Your task to perform on an android device: I want to share the presentation with my buddy karin at karin.iversen@example.com using Gmail.
Image 0: 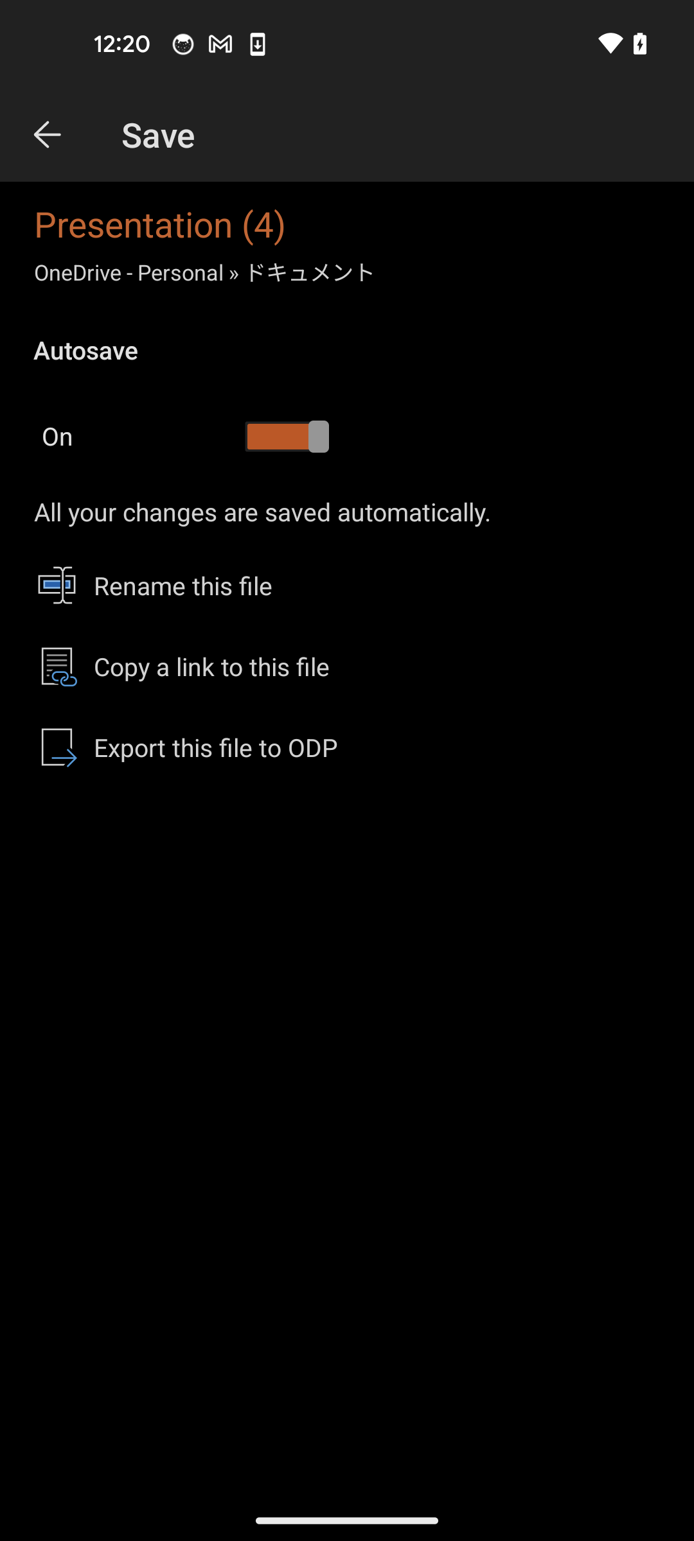
Go back to the previous page
Step 0: press back button
Image 2: 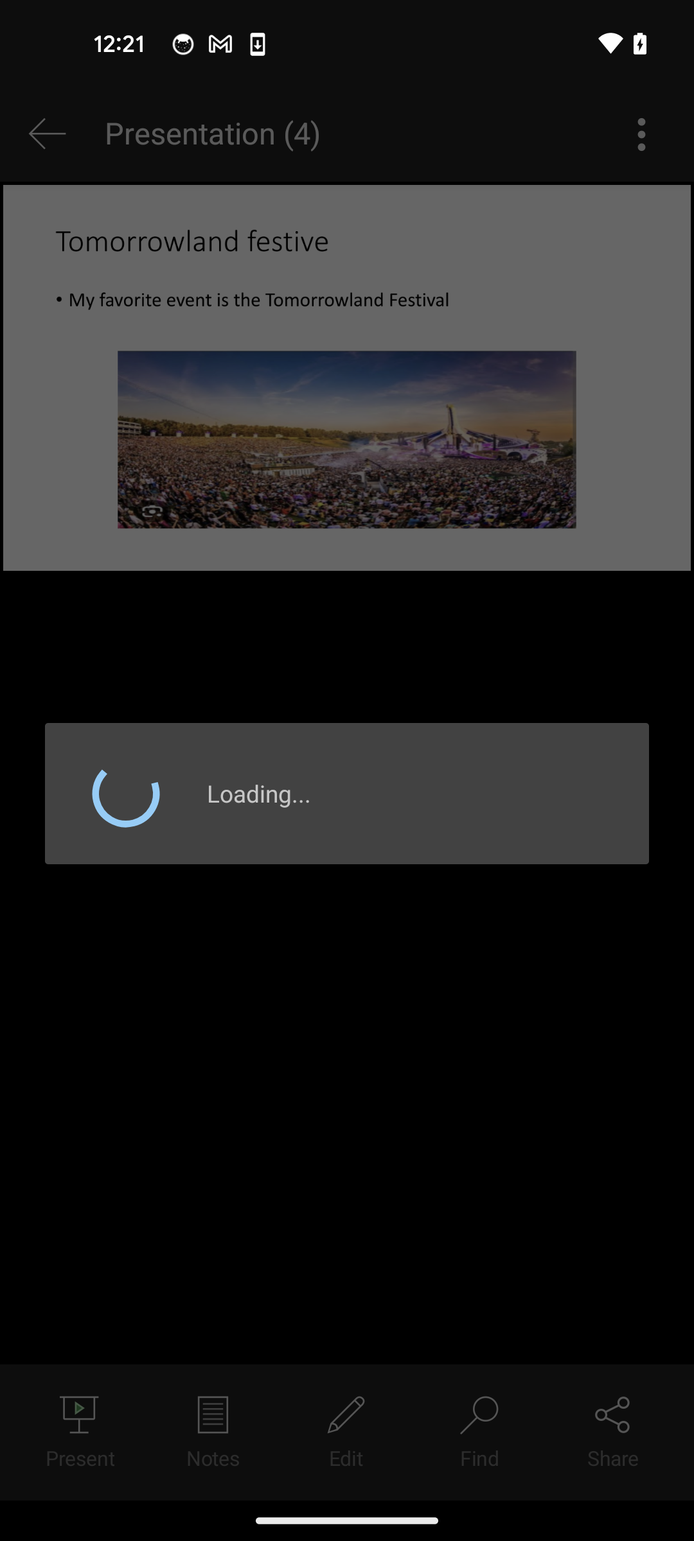
Tap on the share icon
Step 2: wait
Image 3: 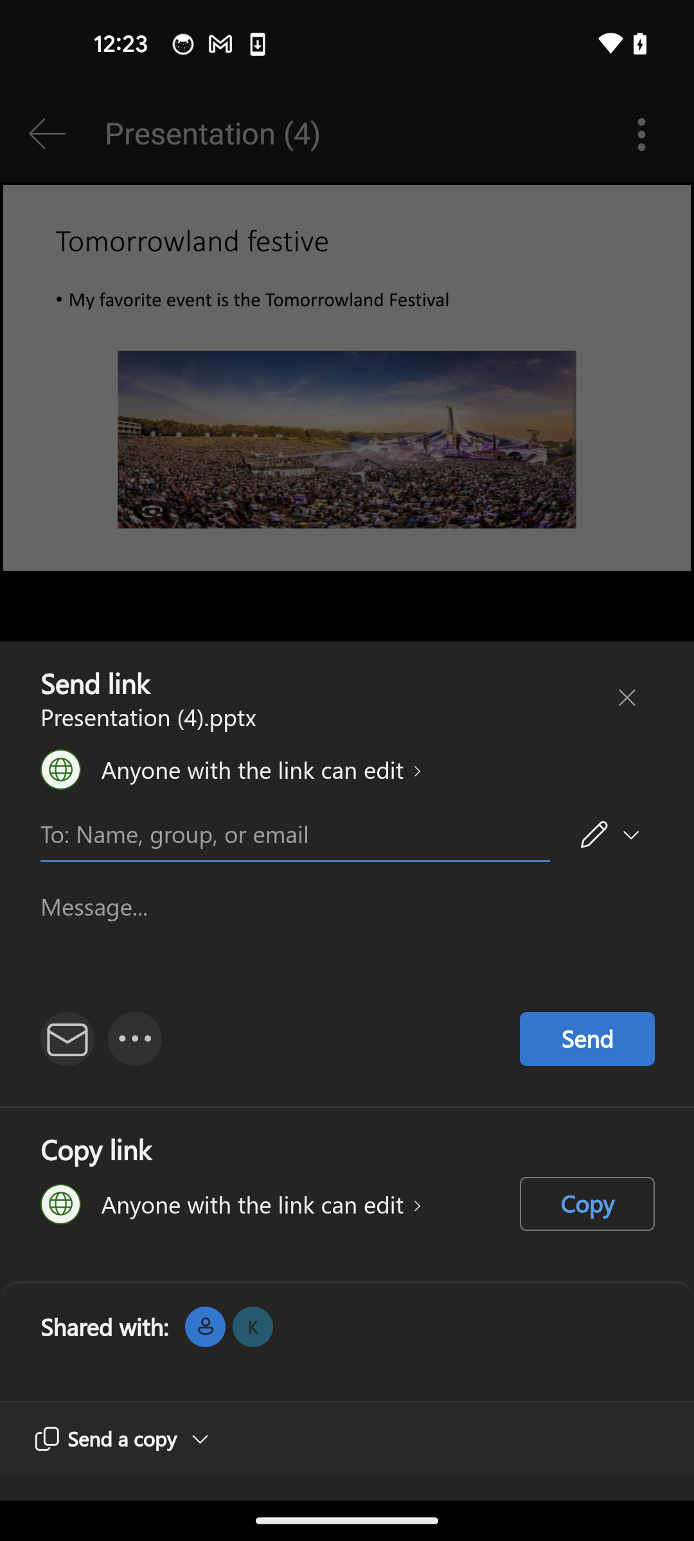
Tap on the gmail icon
Step 3: click (347, 1070)
Image 4: 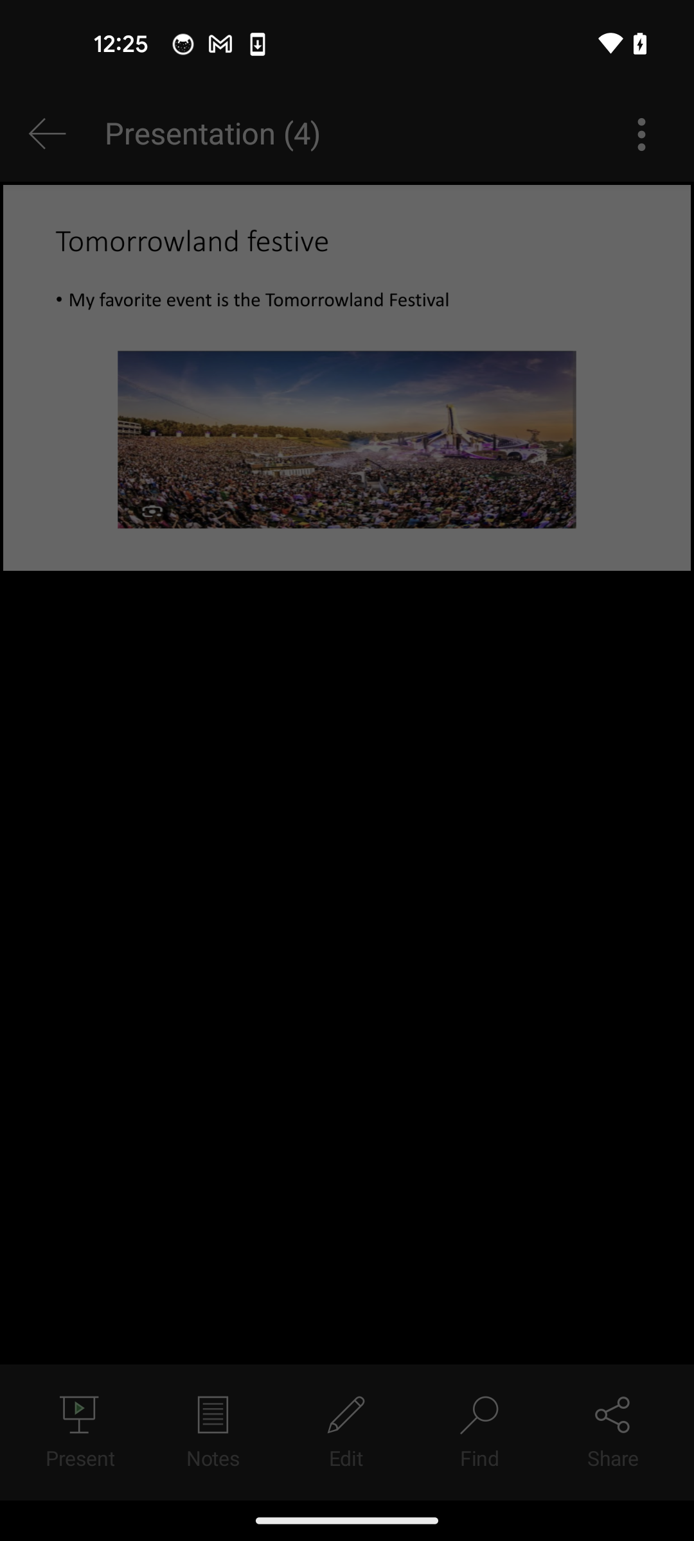
Tap on the gmail icon
Step 4: wait
Image 5: 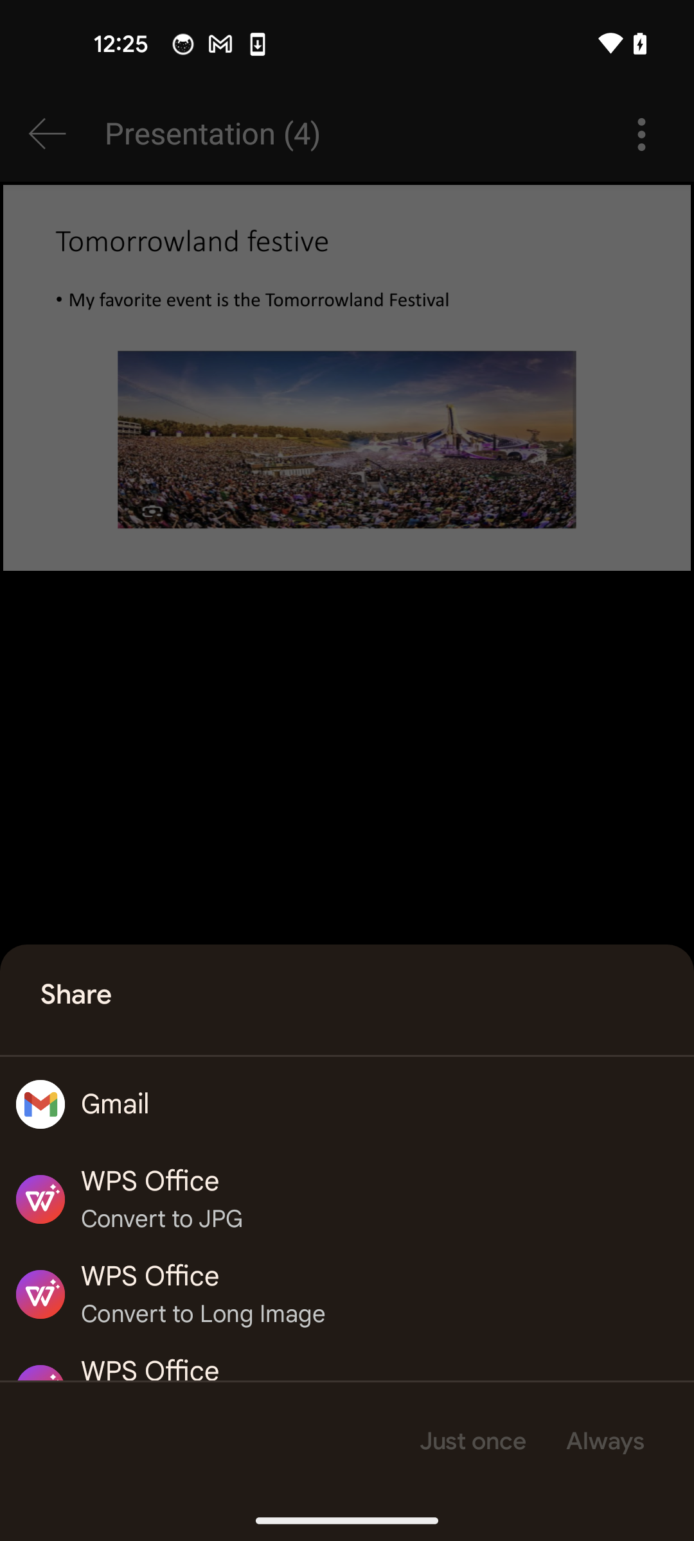
Select the gmail option
Step 5: click (347, 1104)
Image 6: 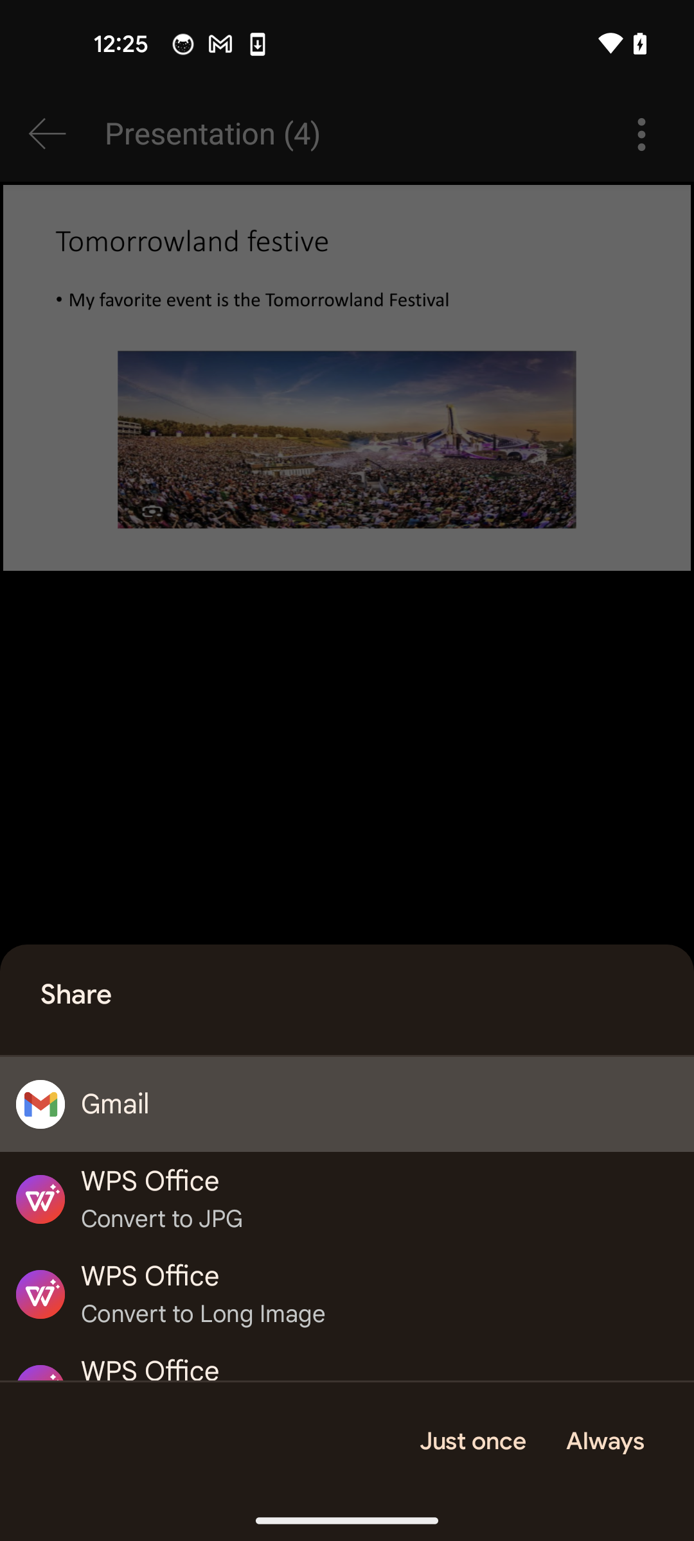
Select the just once option
Step 6: click (472, 1441)
Image 7: 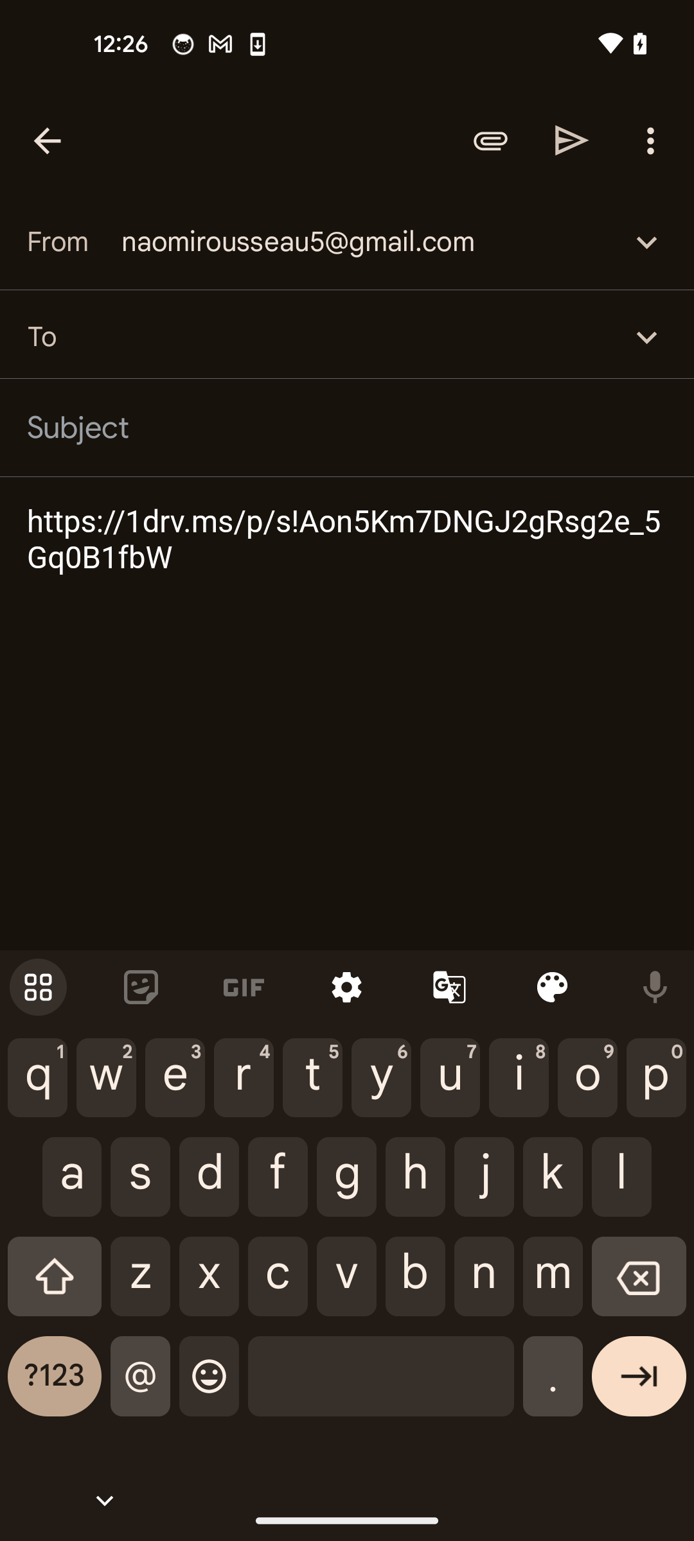
Type the recipient id karin.iversen@example.com
Step 7: type "karin.iversen@example.com"
Image 8: 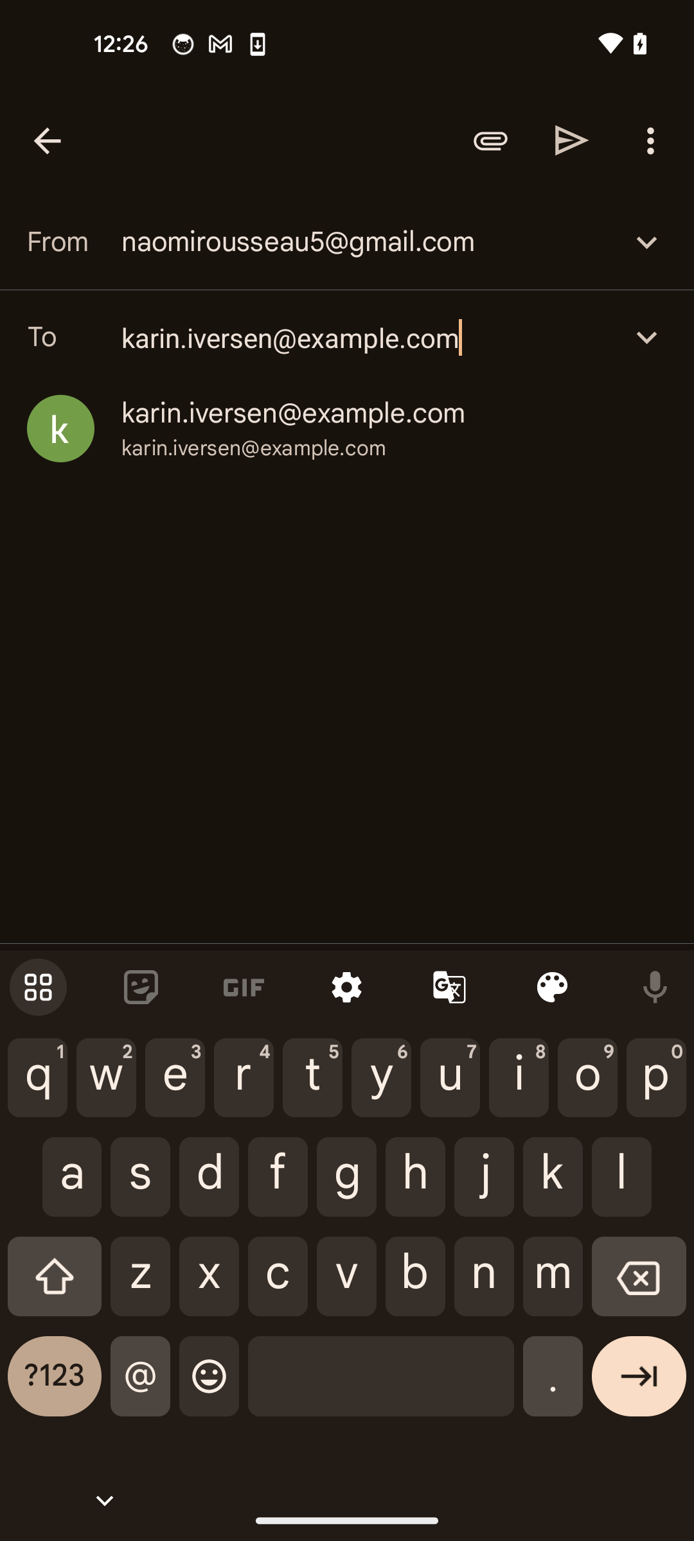
Tap on the send icon
Step 8: click (640, 44)